Your task to perform on an android device: Before ordering oats from the bbdaily app, I want to know about the ingredients that are used in oats, so view the details of "saffola classic masala oats” for me.
Image 0: 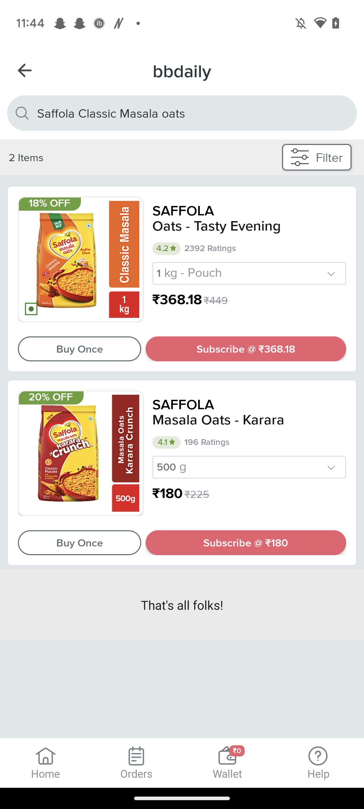
Click on the First image of "saffola classic masala oats".
Step 0: click (81, 259)
Image 1: 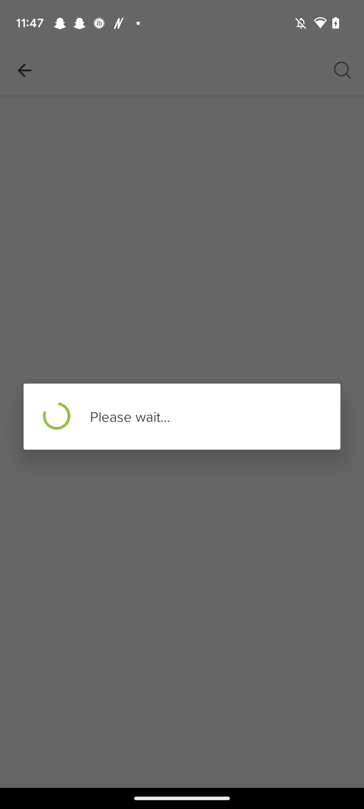
Click on the First image of "saffola classic masala oats".
Step 1: wait
Image 4: 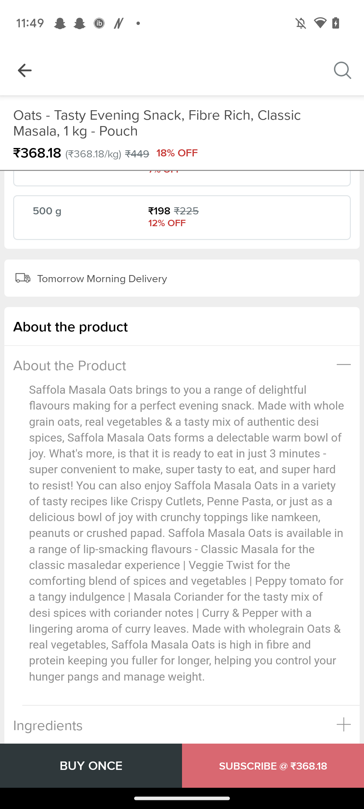
Scroll up
Step 4: scroll down
Image 5: 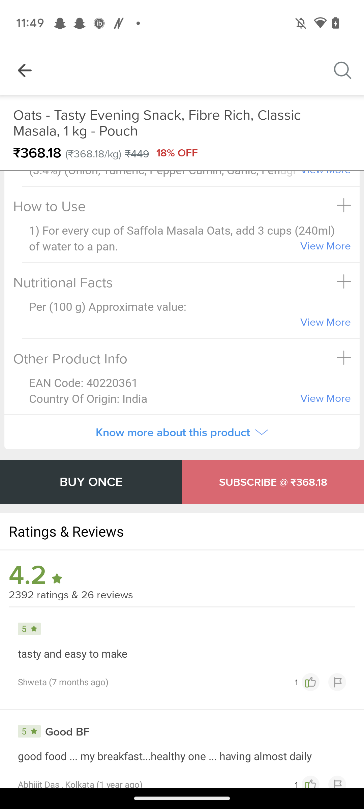
Scroll down
Step 5: scroll up
Image 6: 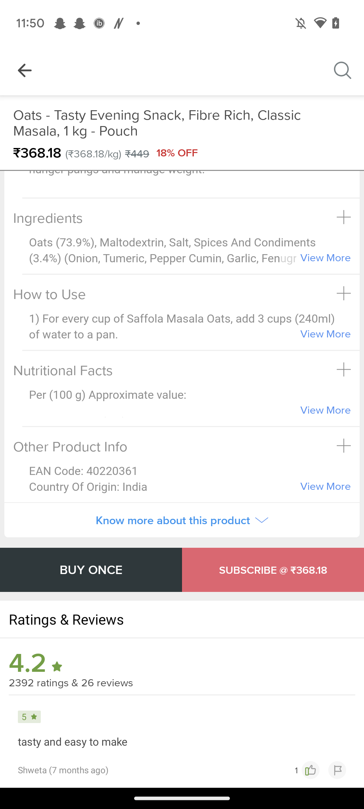
Click on the text "View more" Ingredients tab.
Step 6: click (324, 258)
Image 7: 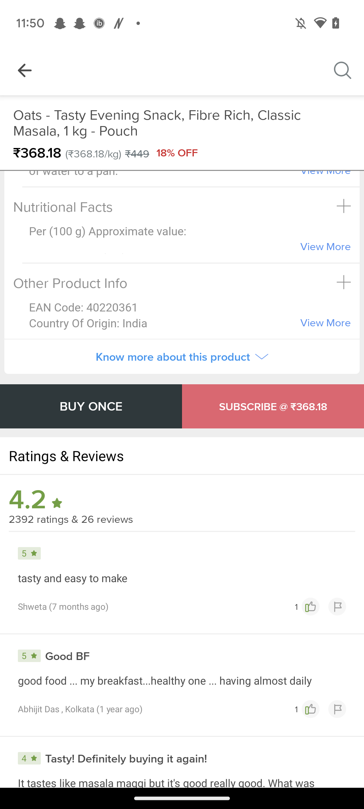
Scroll down
Step 7: scroll up